Your task to perform on an android device: I want to see the shoes from the Vans brand. 
Image 0: 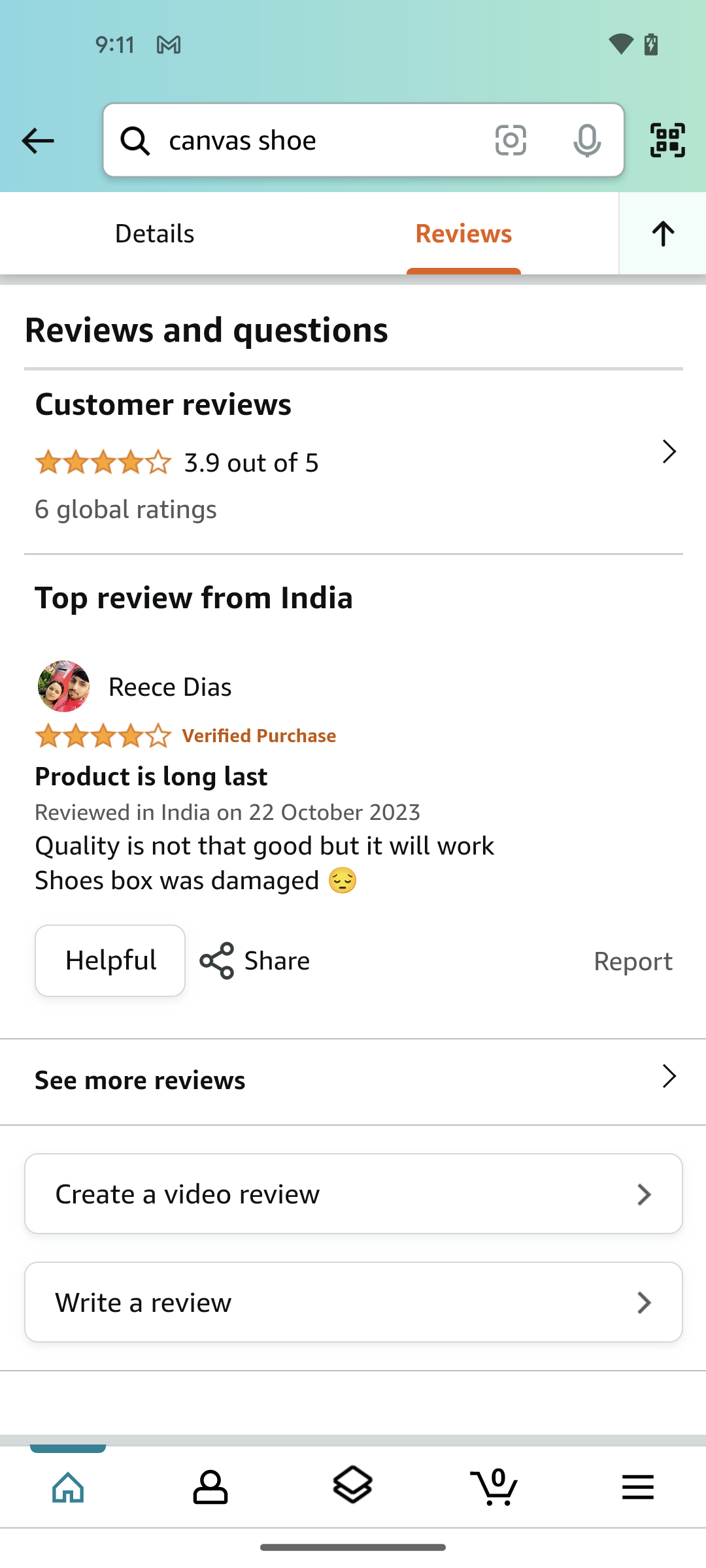
go back
Step 0: press back button
Image 1: 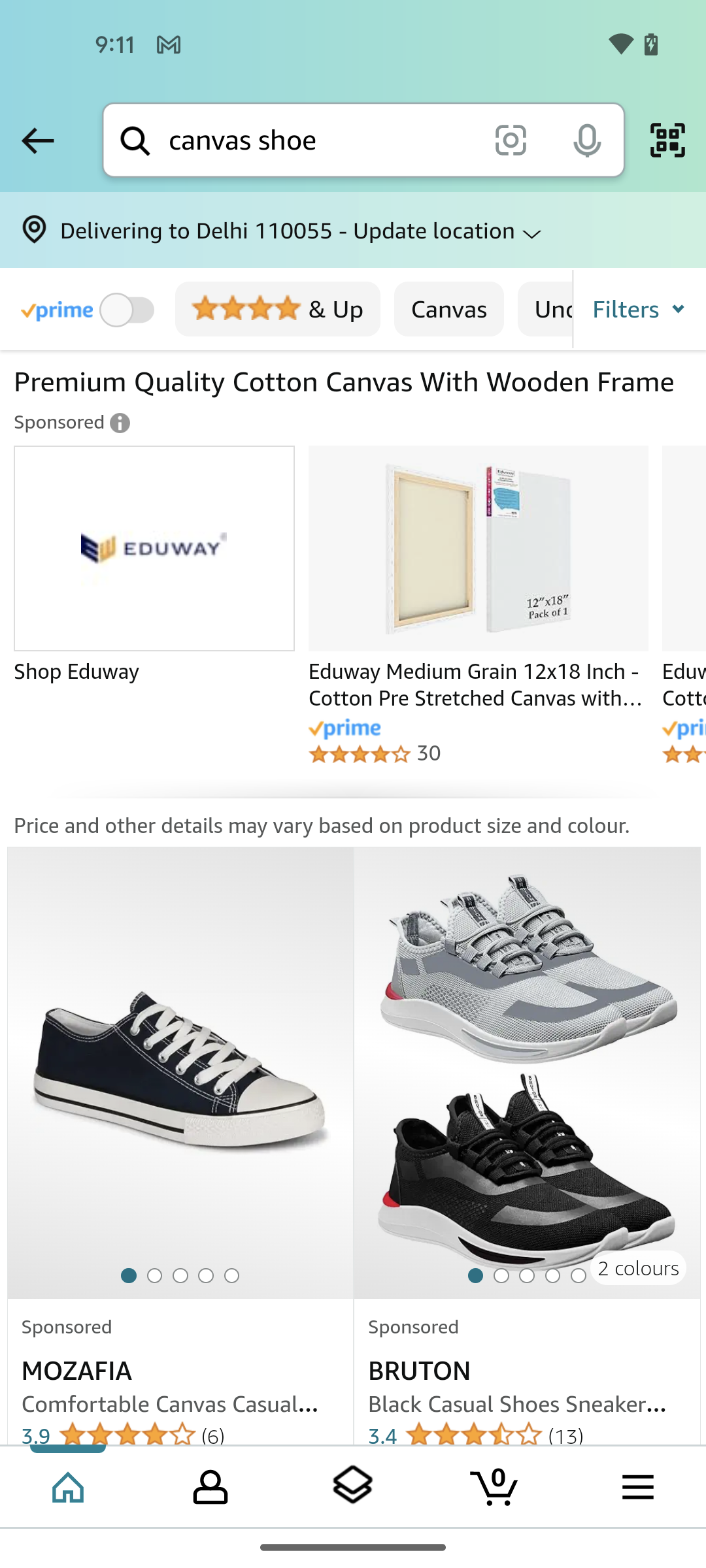
click on the filters drop down option
Step 1: click (599, 308)
Image 2: 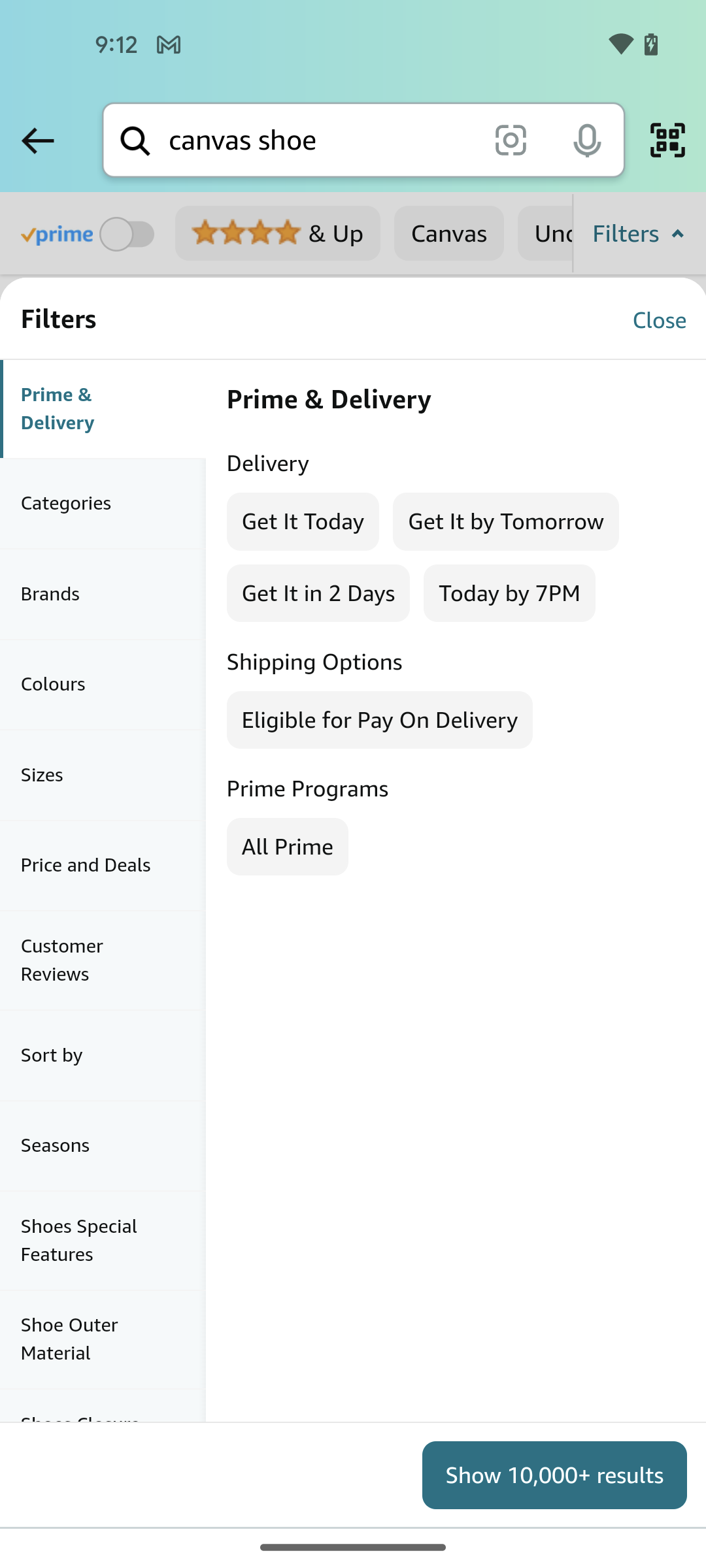
click on the brands section
Step 2: click (103, 594)
Image 3: 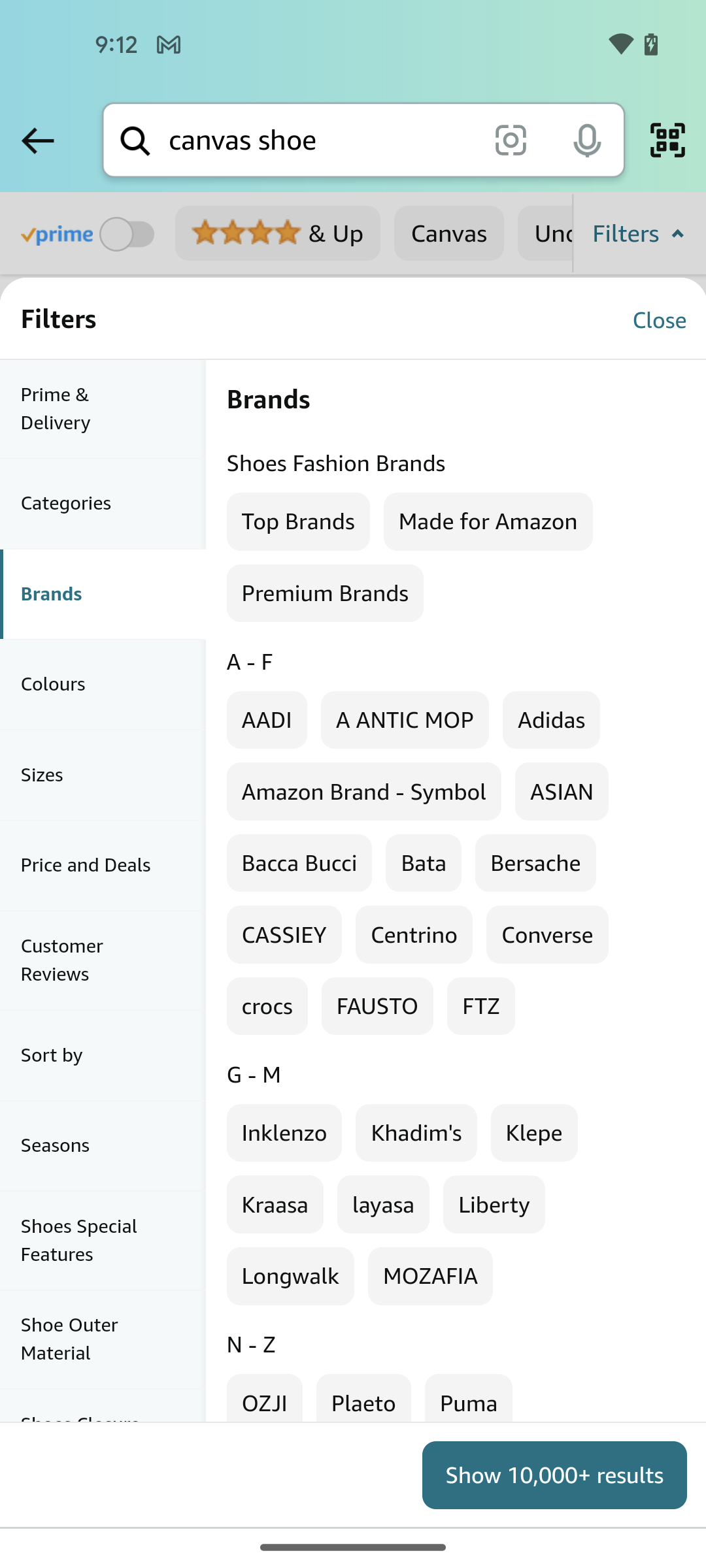
scroll down
Step 3: scroll down
Image 4: 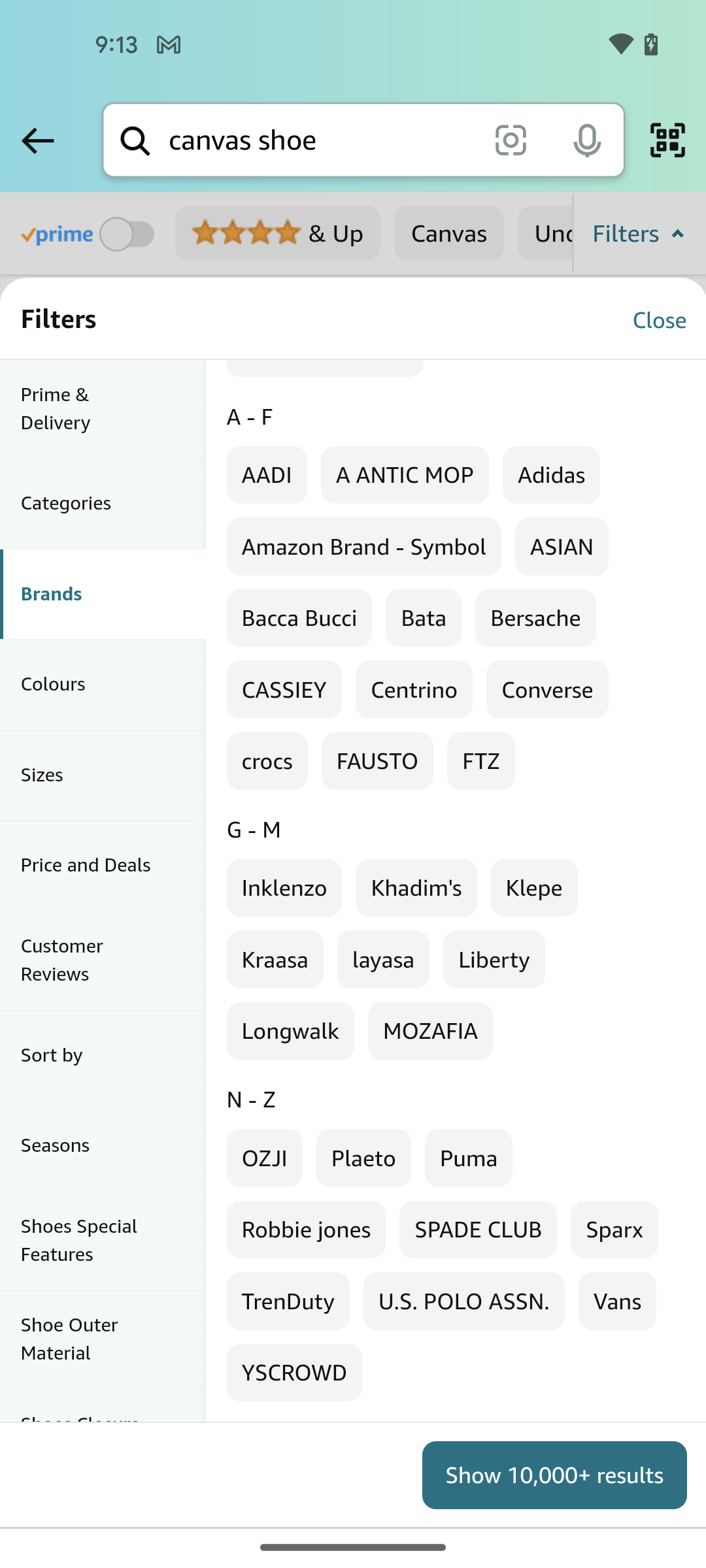
select the brand Vans
Step 4: click (617, 1300)
Image 5: 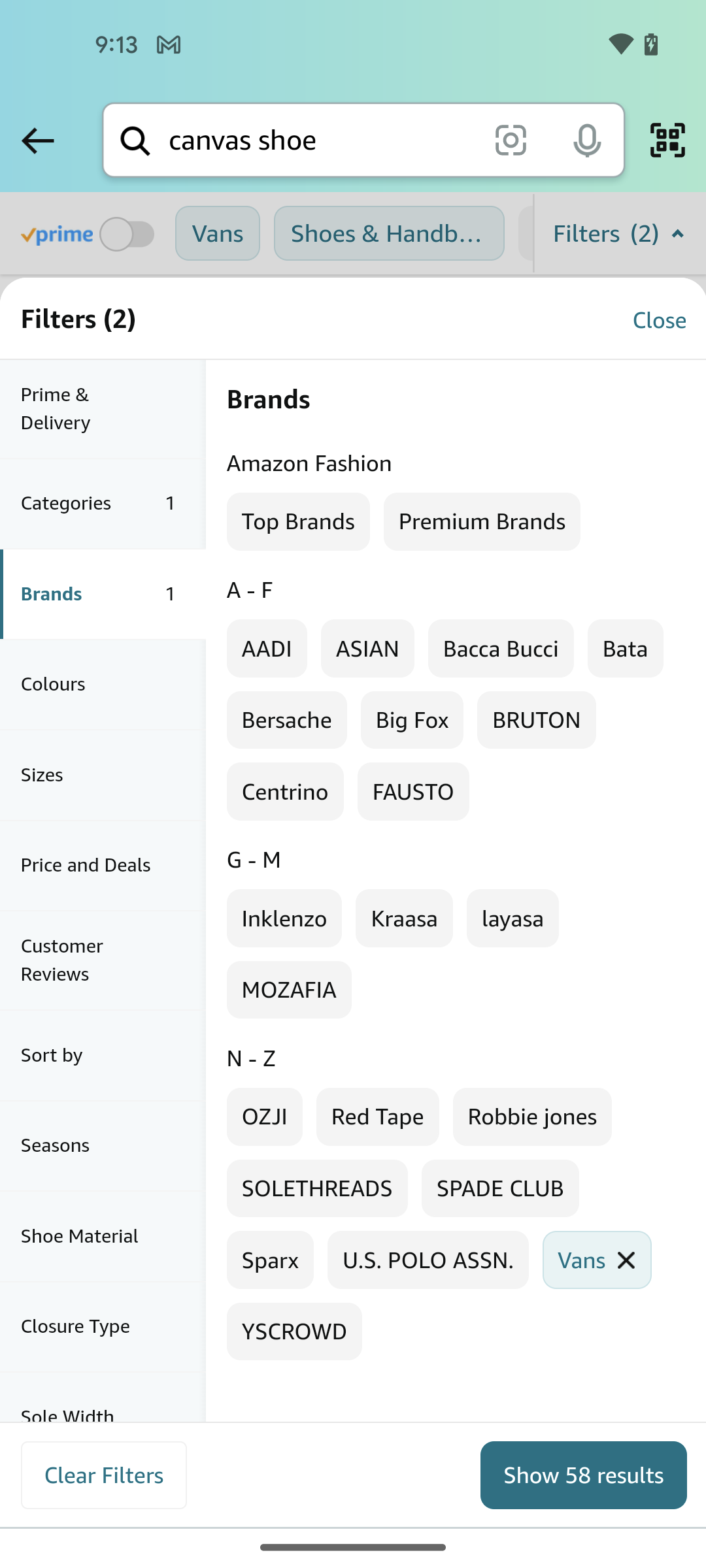
click on the show results button
Step 5: click (584, 1473)